Your task to perform on an android device: Open Simple Habit app, Play the 5 min "Sharpen Focus" Meditation audio
Image 0: 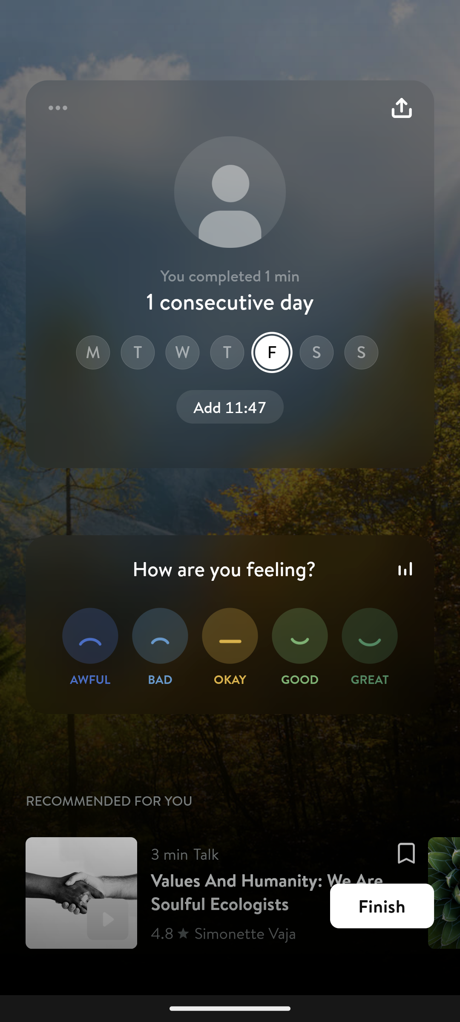
Open Simple Habit app
Step 0: open app "Simple Habit"
Image 1: 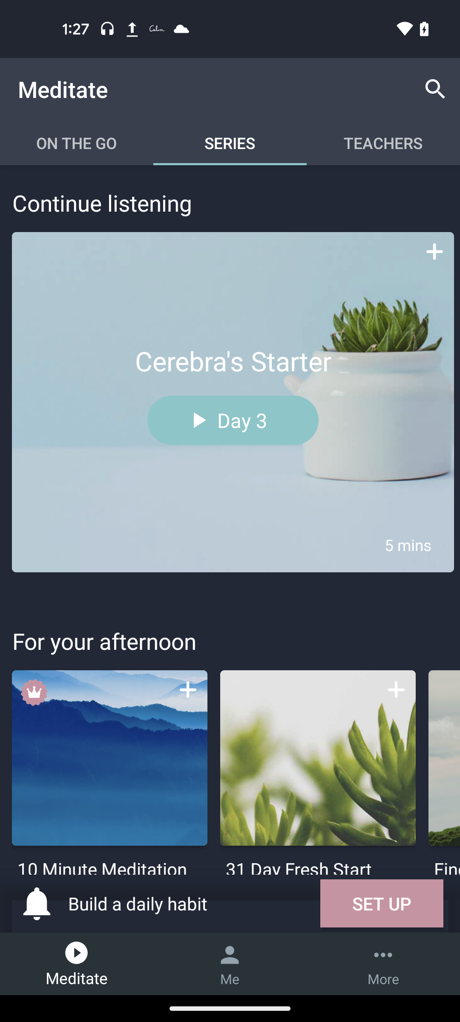
Click on the Search icon at the top right of the screen
Step 1: click (435, 89)
Image 2: 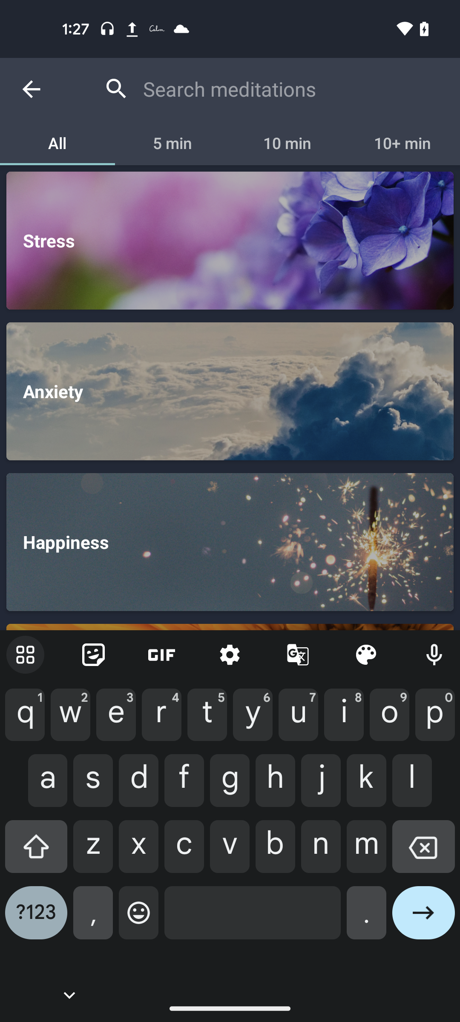
Click on the 5 minutes filter
Step 2: click (172, 143)
Image 4: 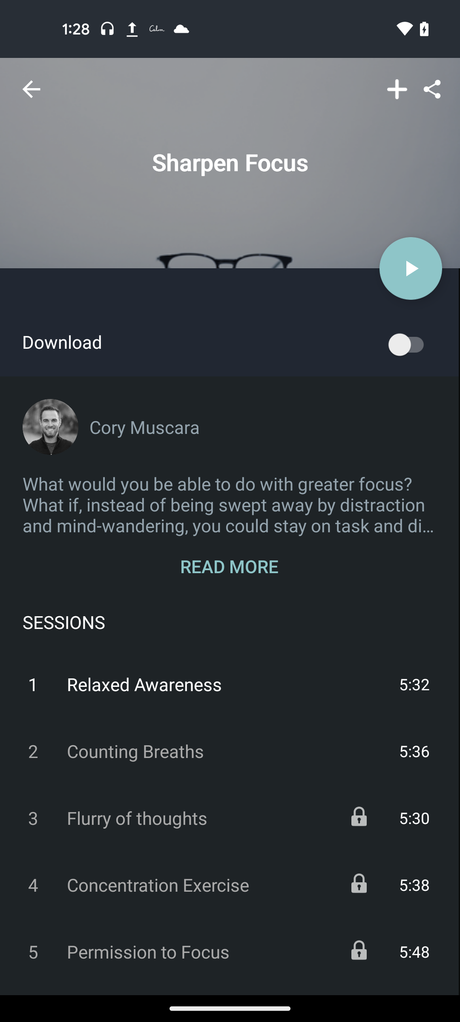
Click on the Play button
Step 4: click (411, 268)
Image 5: 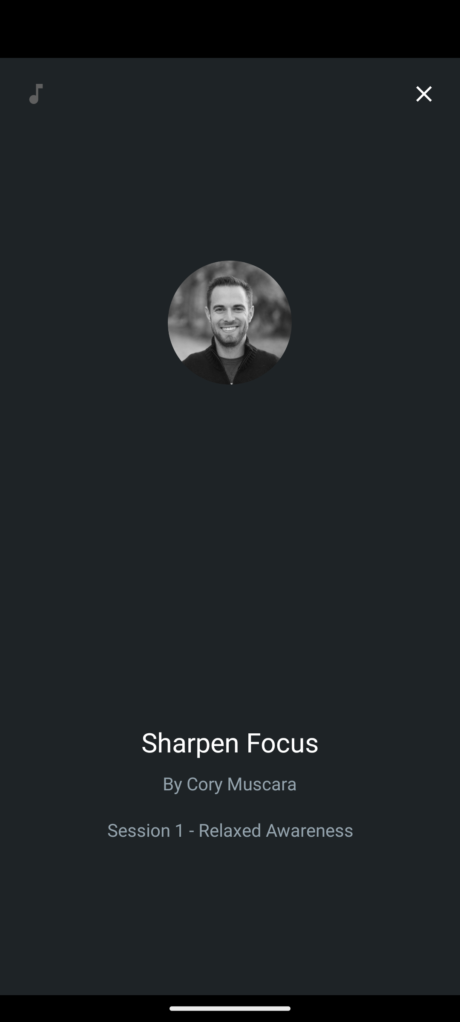
Click on the Play button
Step 5: wait